Your task to perform on an android device: I believe that the word Project file is appropriate for use. Rename the Project folder to the Project file.
Image 0: 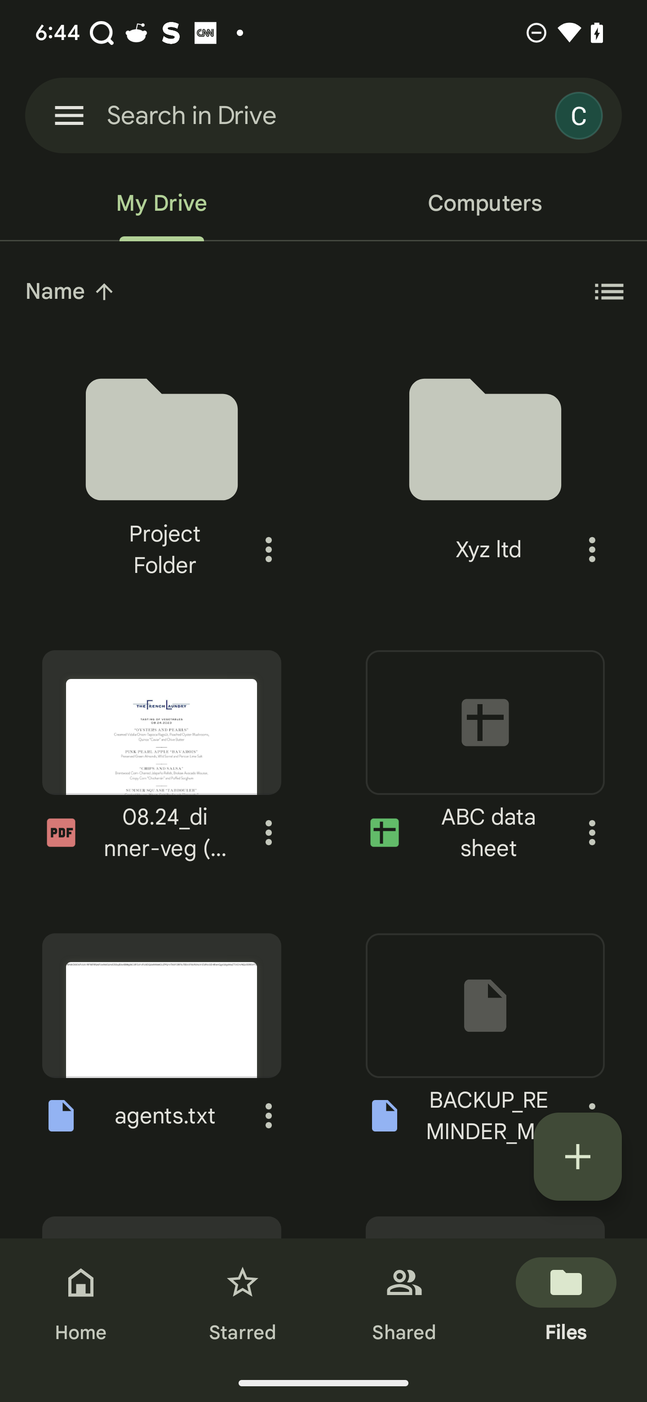
Click on the more option
Step 0: click (269, 550)
Image 1: 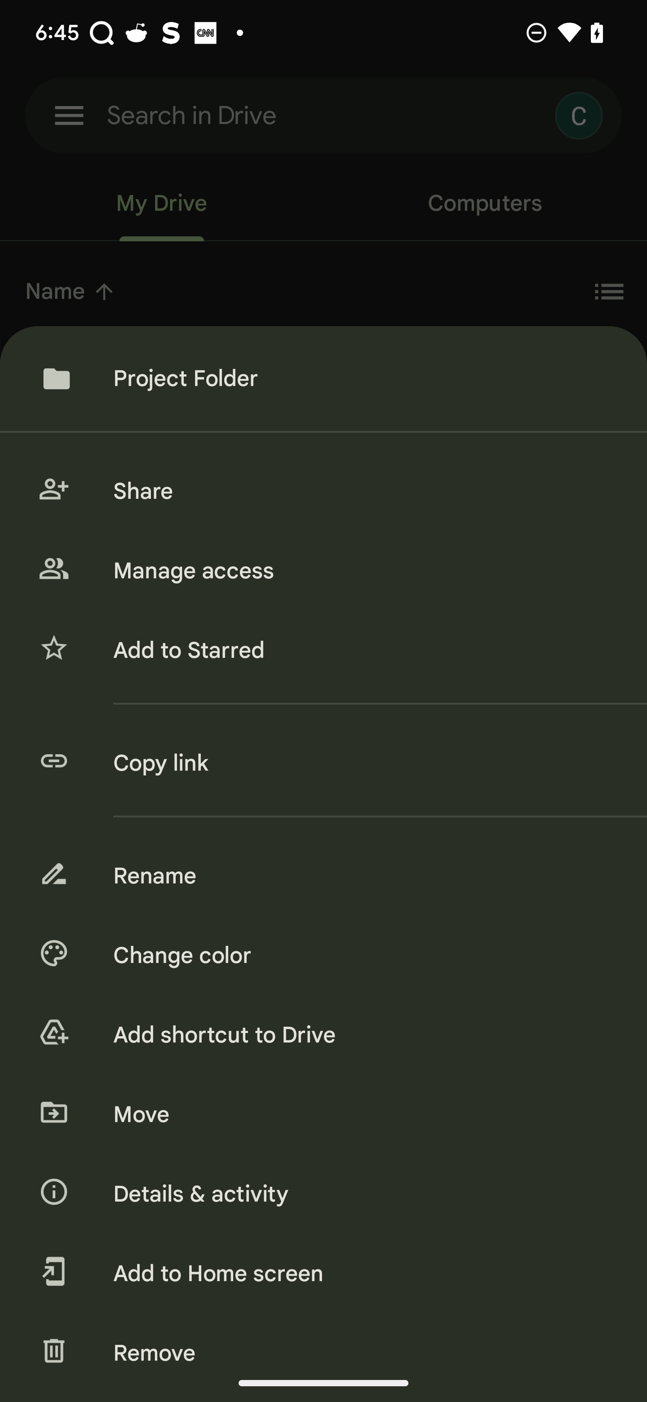
Click on the rename option
Step 1: click (361, 876)
Image 2: 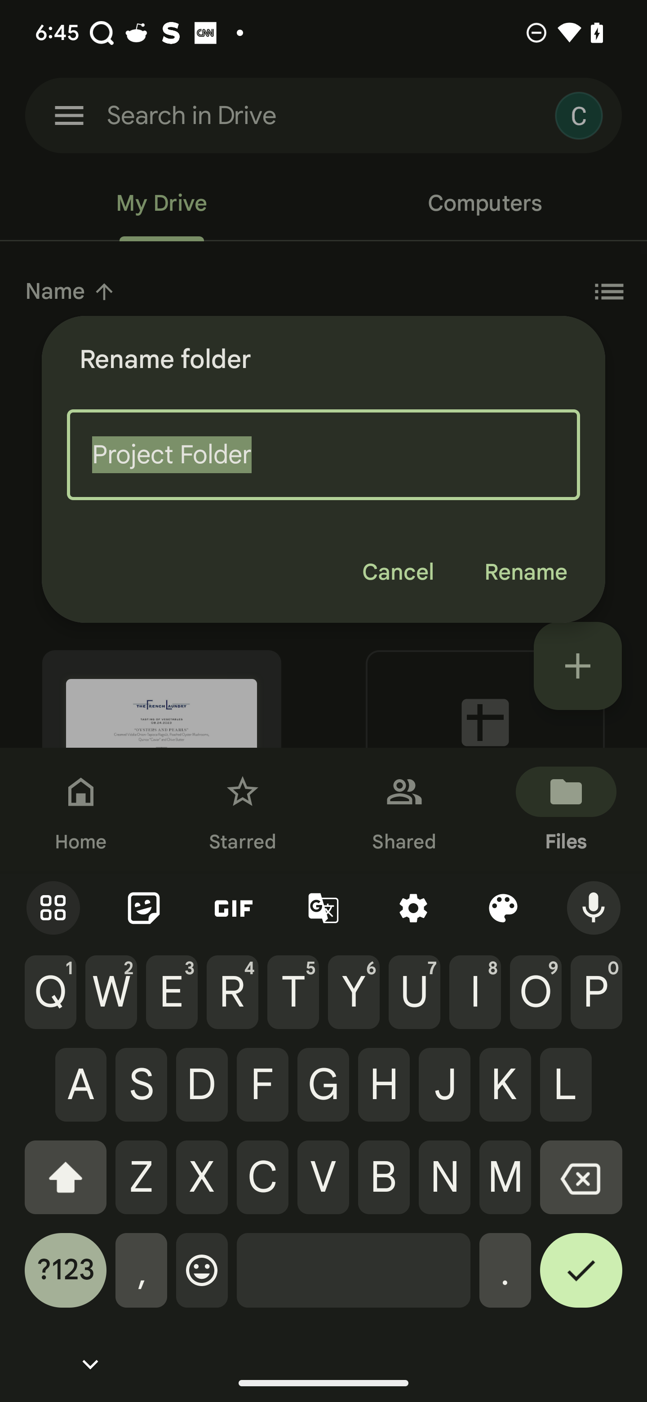
Type Project File in the tab
Step 2: type " Project File"
Image 3: 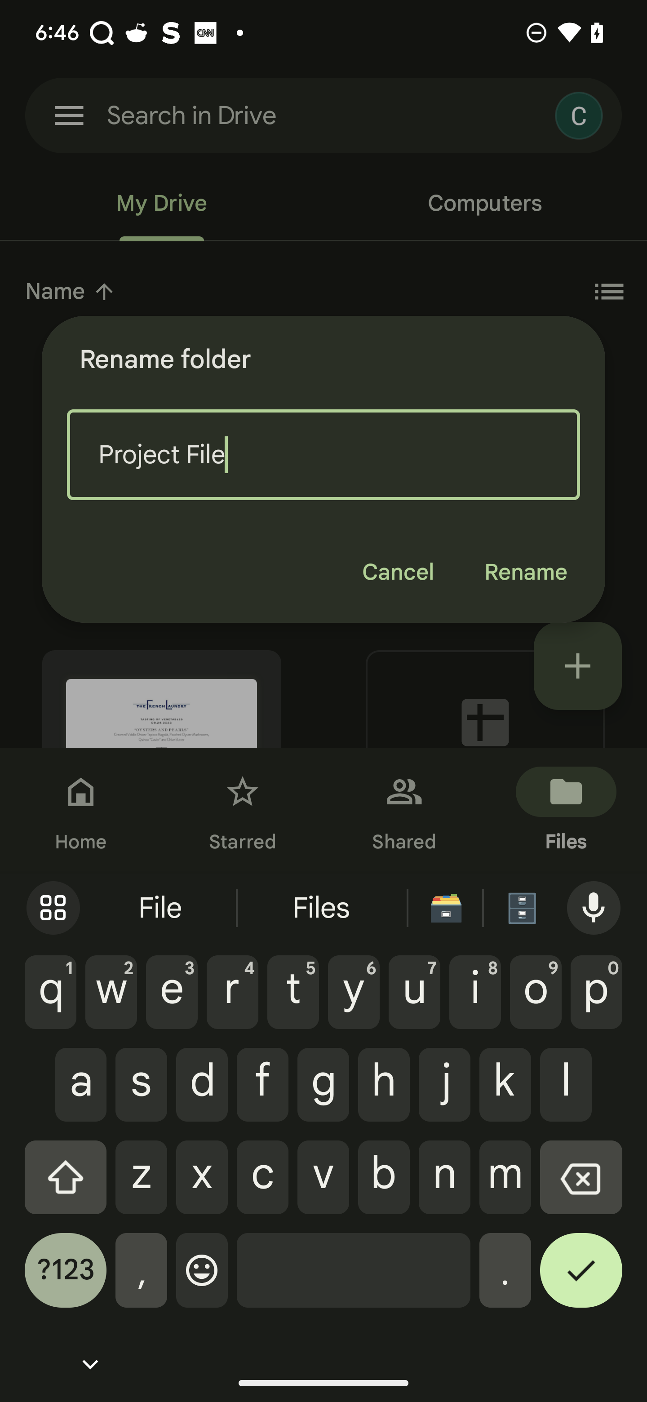
Click on the rename option
Step 3: click (526, 572)